Your task to perform on an android device: In order to increase my knowledge about the currency exchange rates,I want to know the history of GBP to EUR exchange rates for the last 2 years.
Image 0: 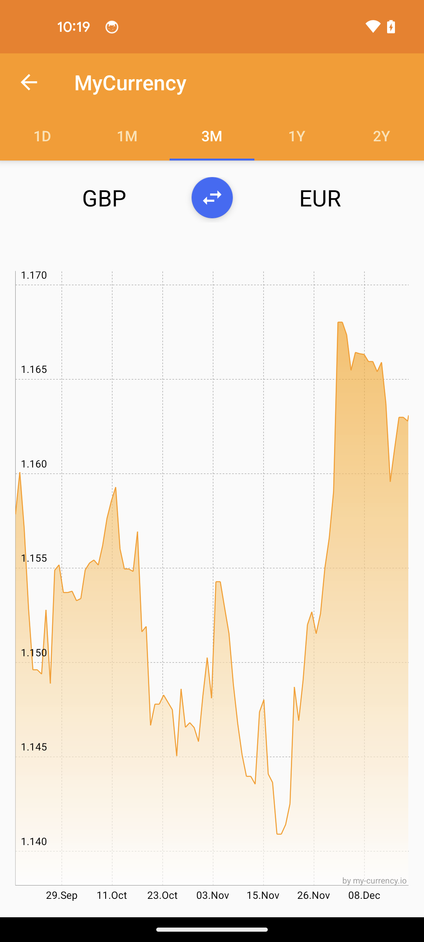
Tap on the 2Y option above the chart
Step 0: click (382, 135)